Your task to perform on an android device: I want to check at a cruise trip schedule for one person on November 28 in Rio de Janeiro, Brazil, using the Airbnb app because I intend to travel there.
Image 0: 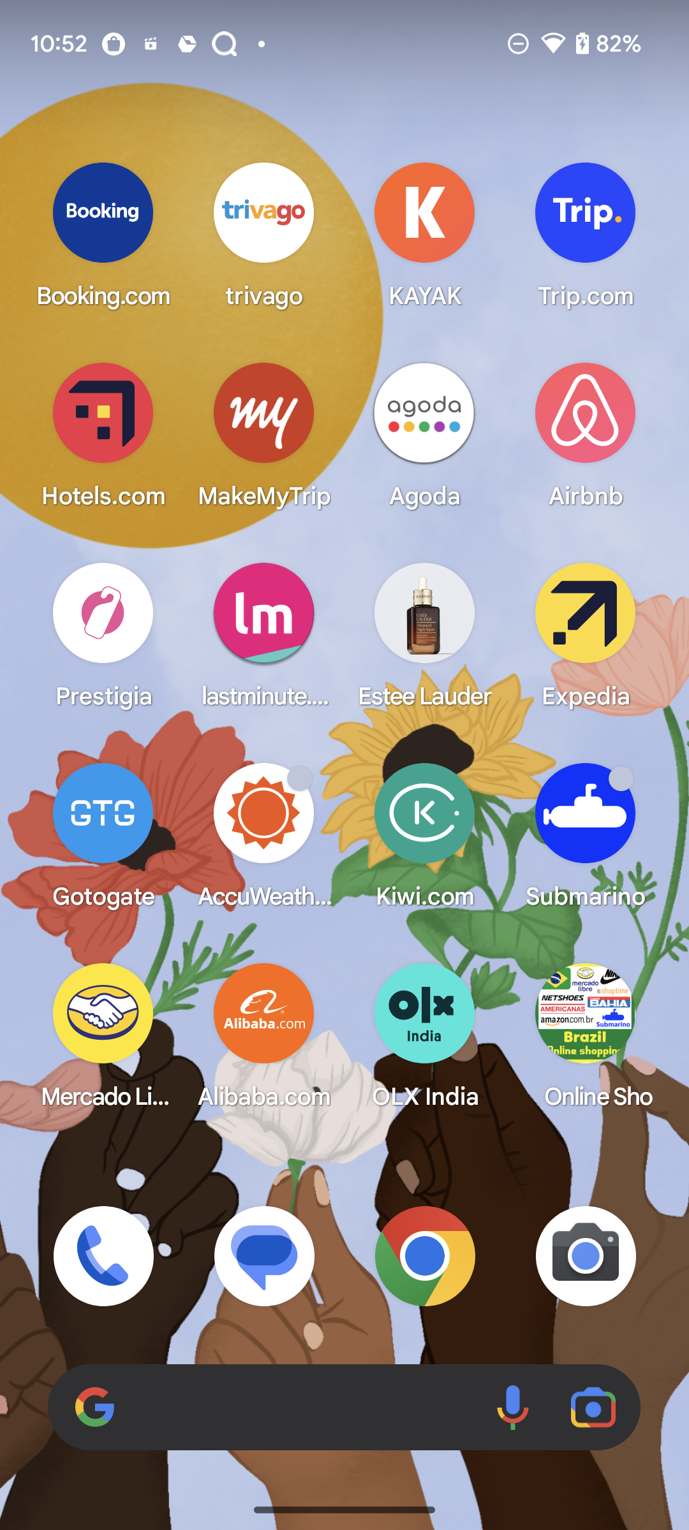
Open Airbnb App
Step 0: open app "Airbnb"
Image 1: 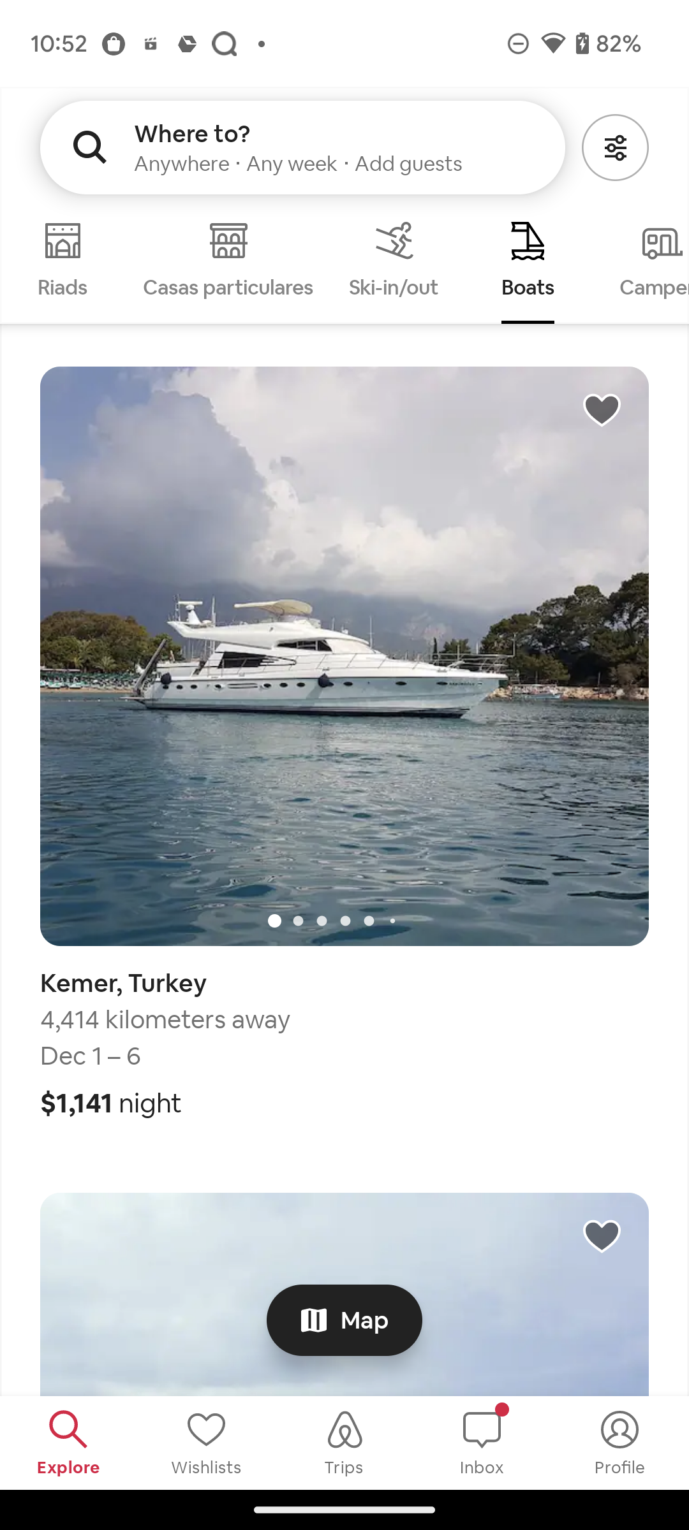
Click on the search bar at the top of the screen
Step 1: click (292, 163)
Image 3: 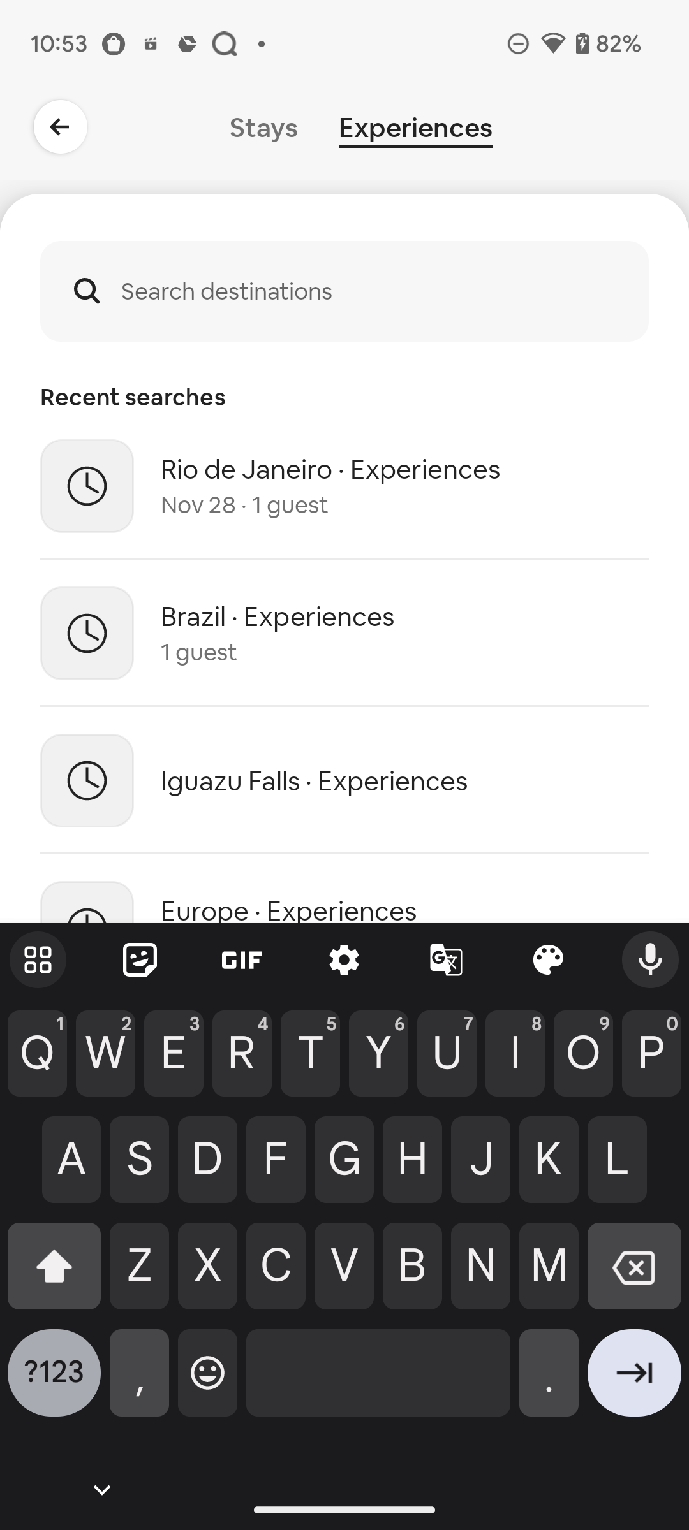
search for Rio de Janeiro
Step 3: type "Rio de Janeiro"
Image 4: 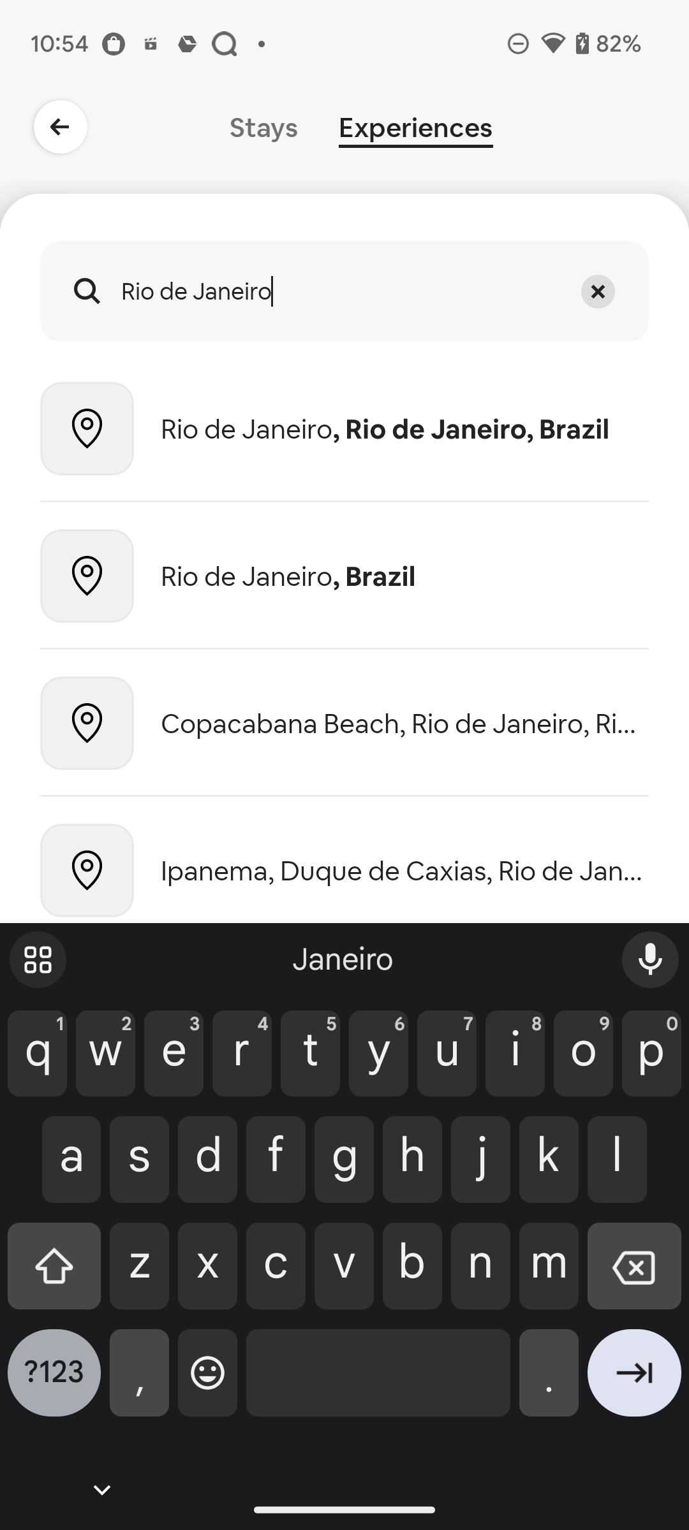
click on Rio de Janeiro, Brazil
Step 4: click (404, 576)
Image 5: 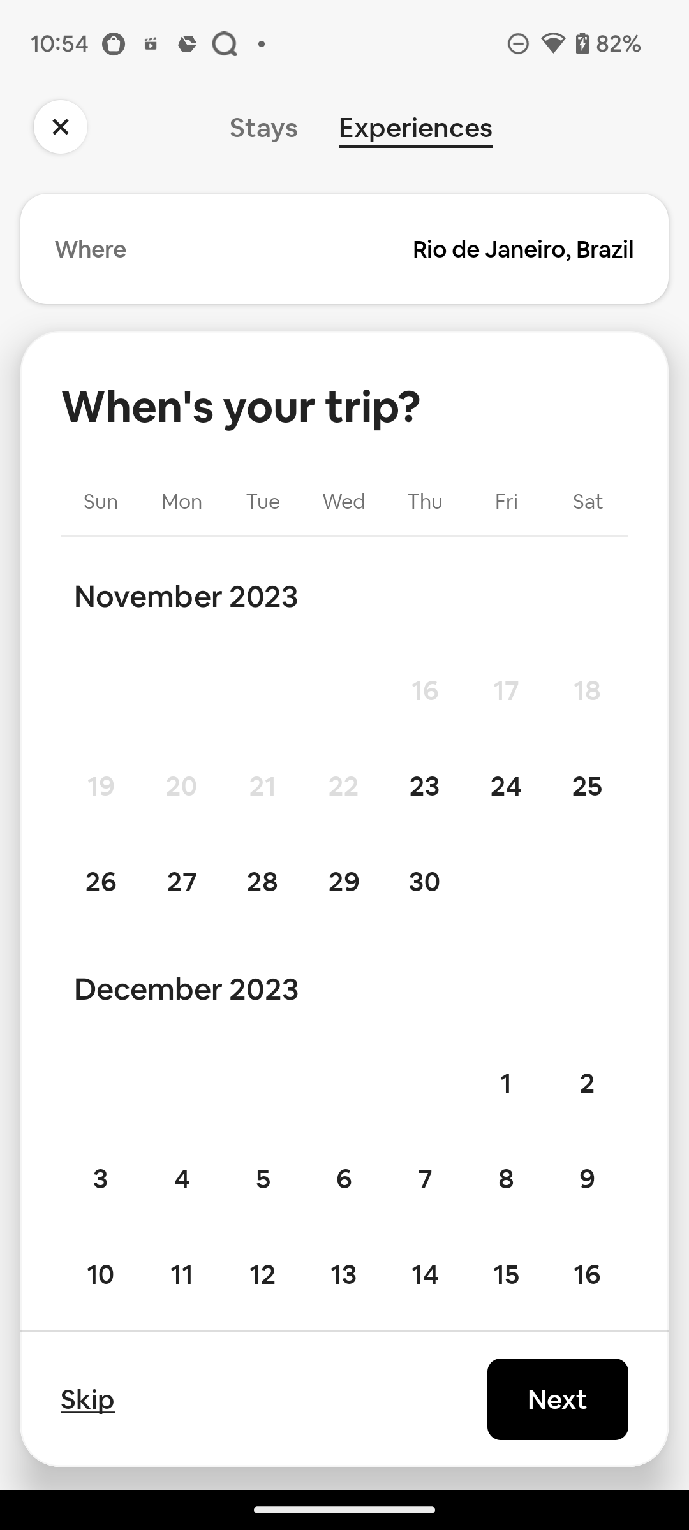
Select date as November 28
Step 5: click (262, 881)
Image 6: 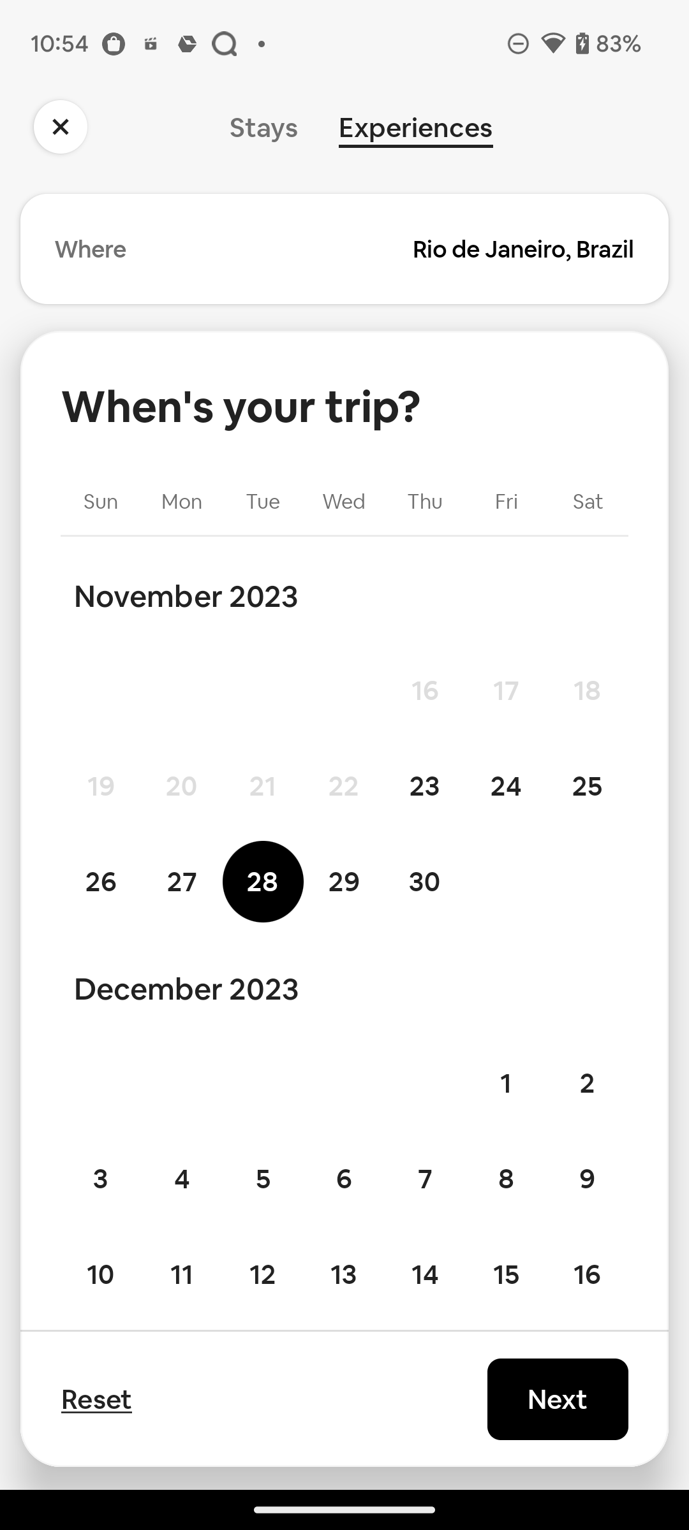
Click on Next at the bottom right corner of the screen
Step 6: click (558, 1399)
Image 7: 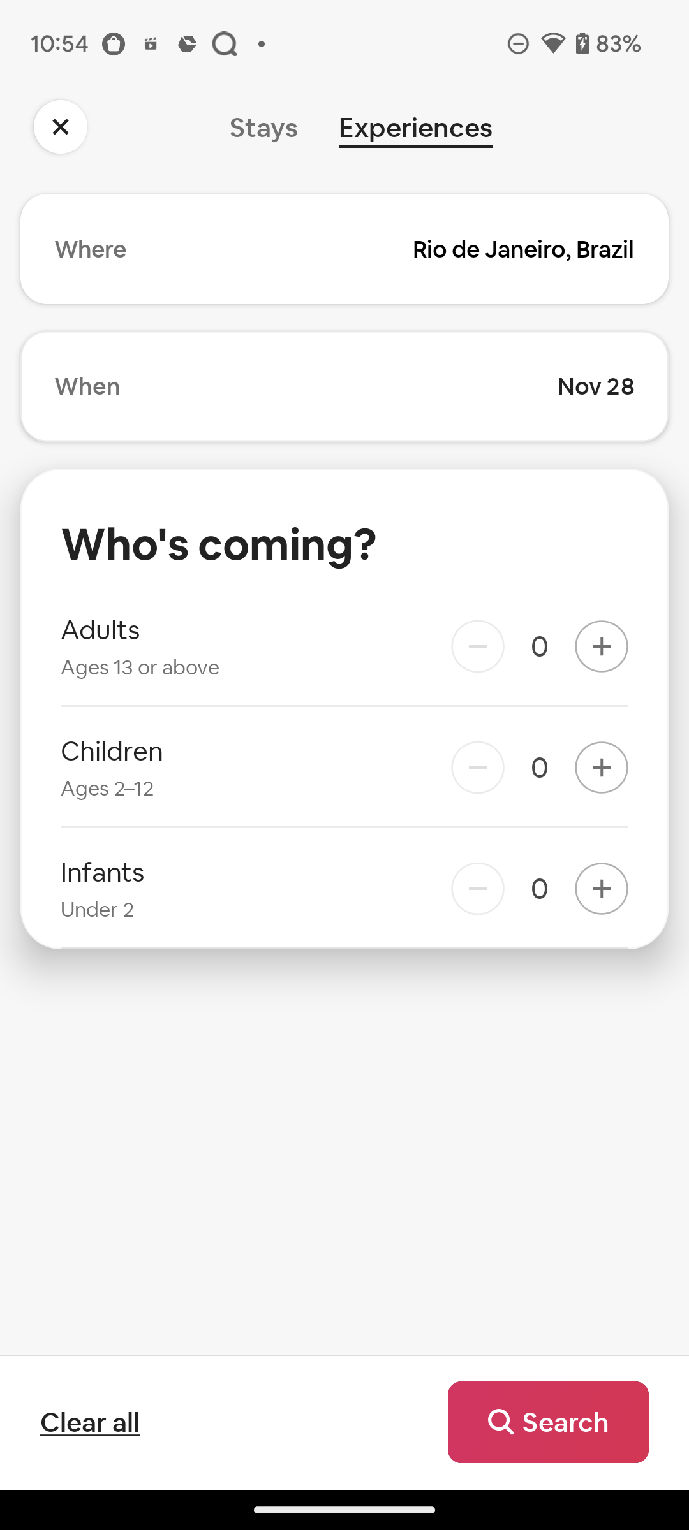
click on the + button of Adults to Add one adult
Step 7: click (601, 646)
Image 8: 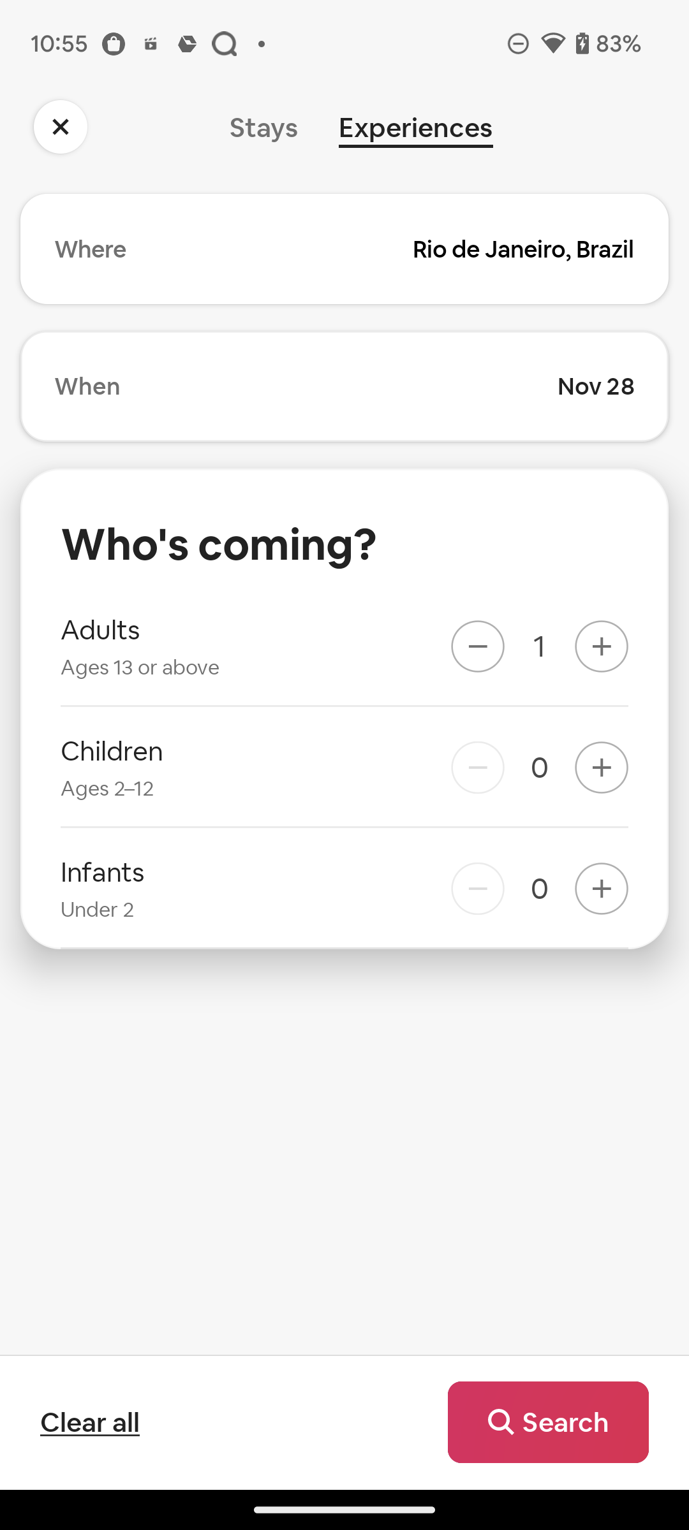
Click on Search button at the bottom right corner of the screen
Step 8: click (548, 1422)